Your task to perform on an android device: Forward the zomato mail to the dbwscratch.test.id3@gmail.com
Image 0: 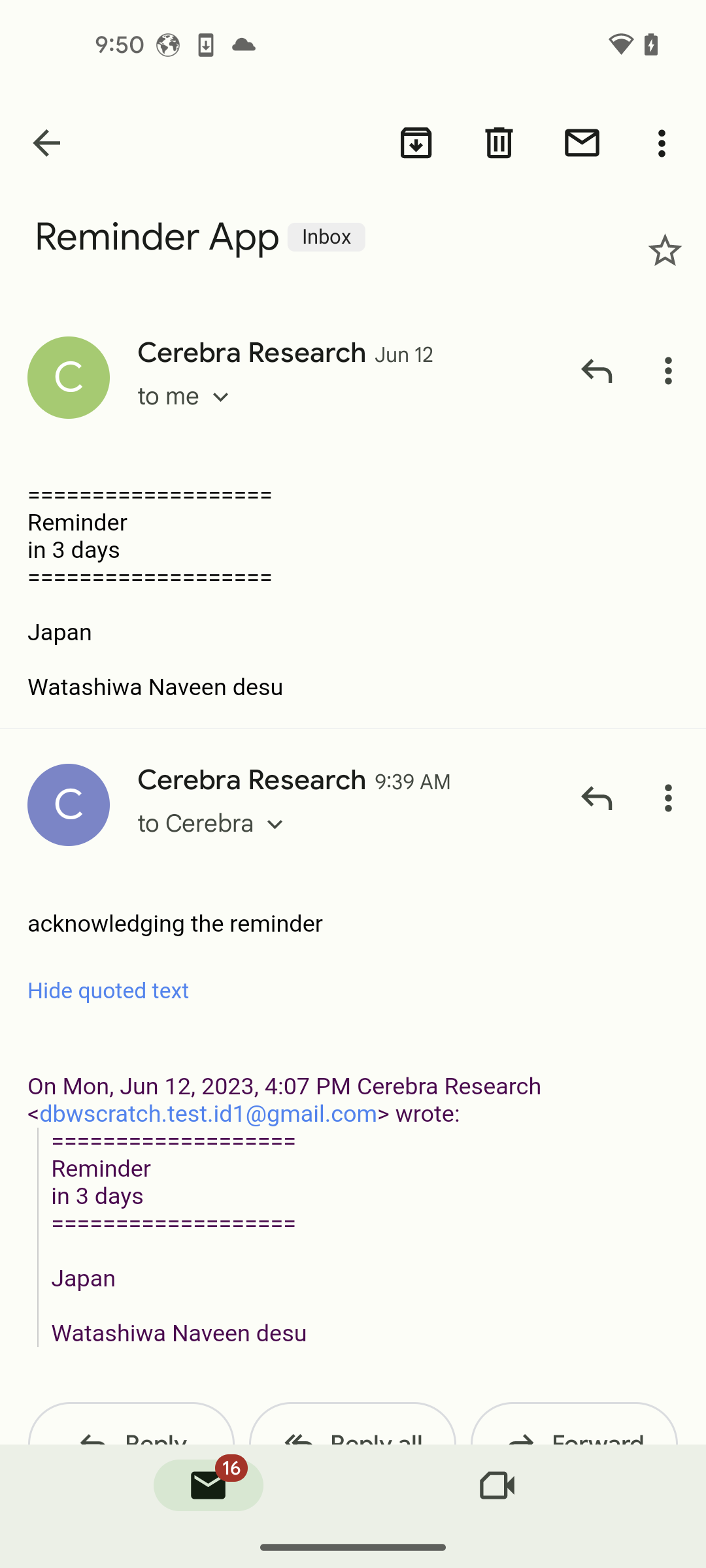
Go back to all mails
Step 0: press back button
Image 1: 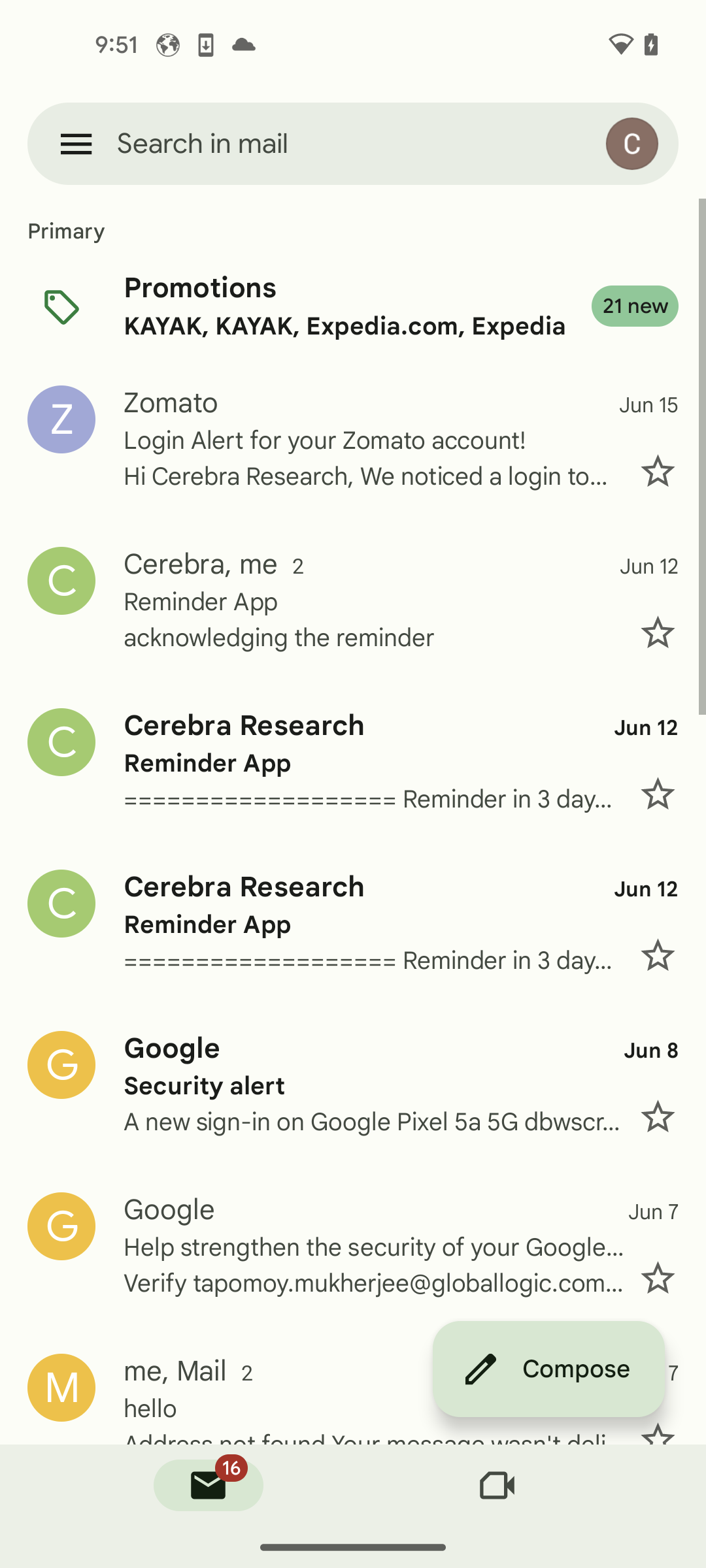
click on Zomato mail
Step 1: click (364, 402)
Image 2: 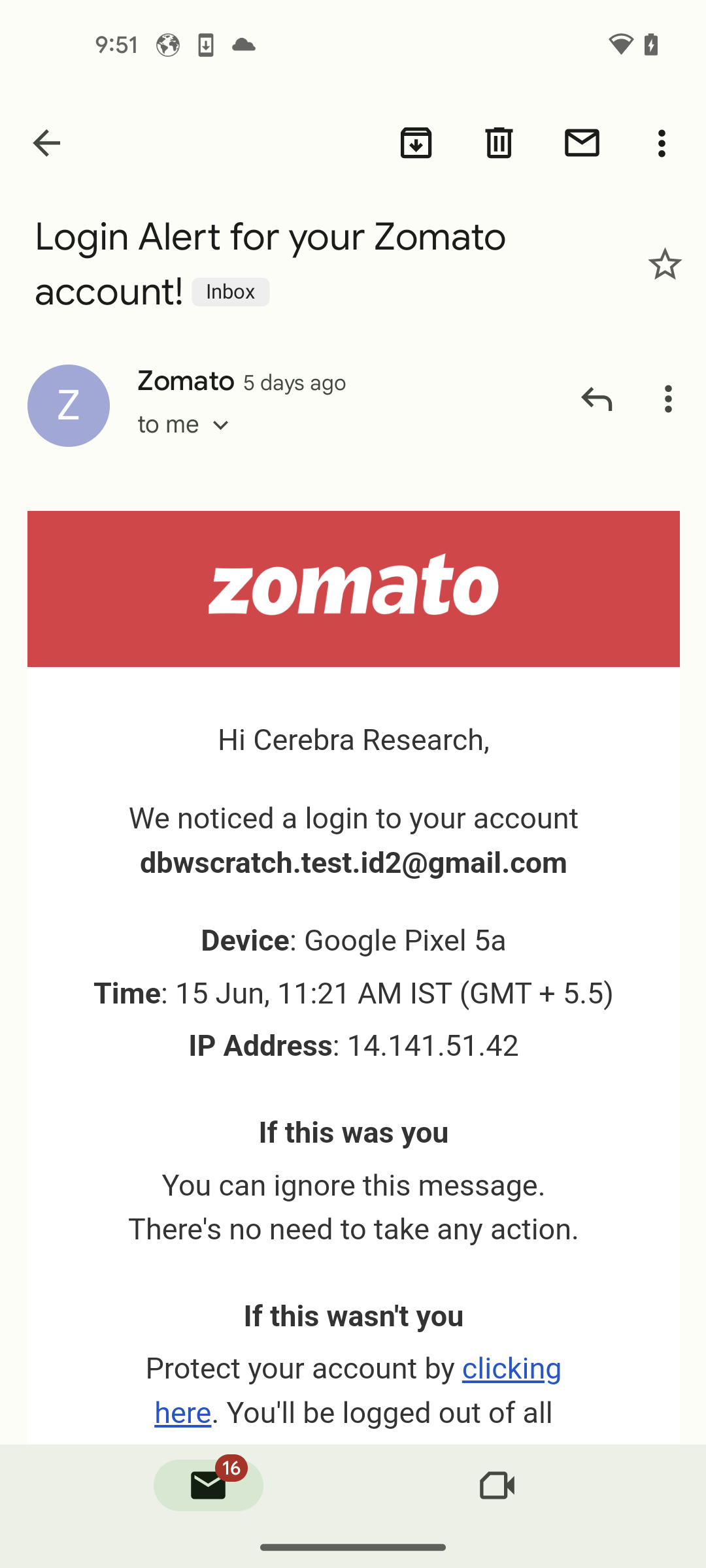
click on 3 dot icon
Step 2: click (671, 399)
Image 3: 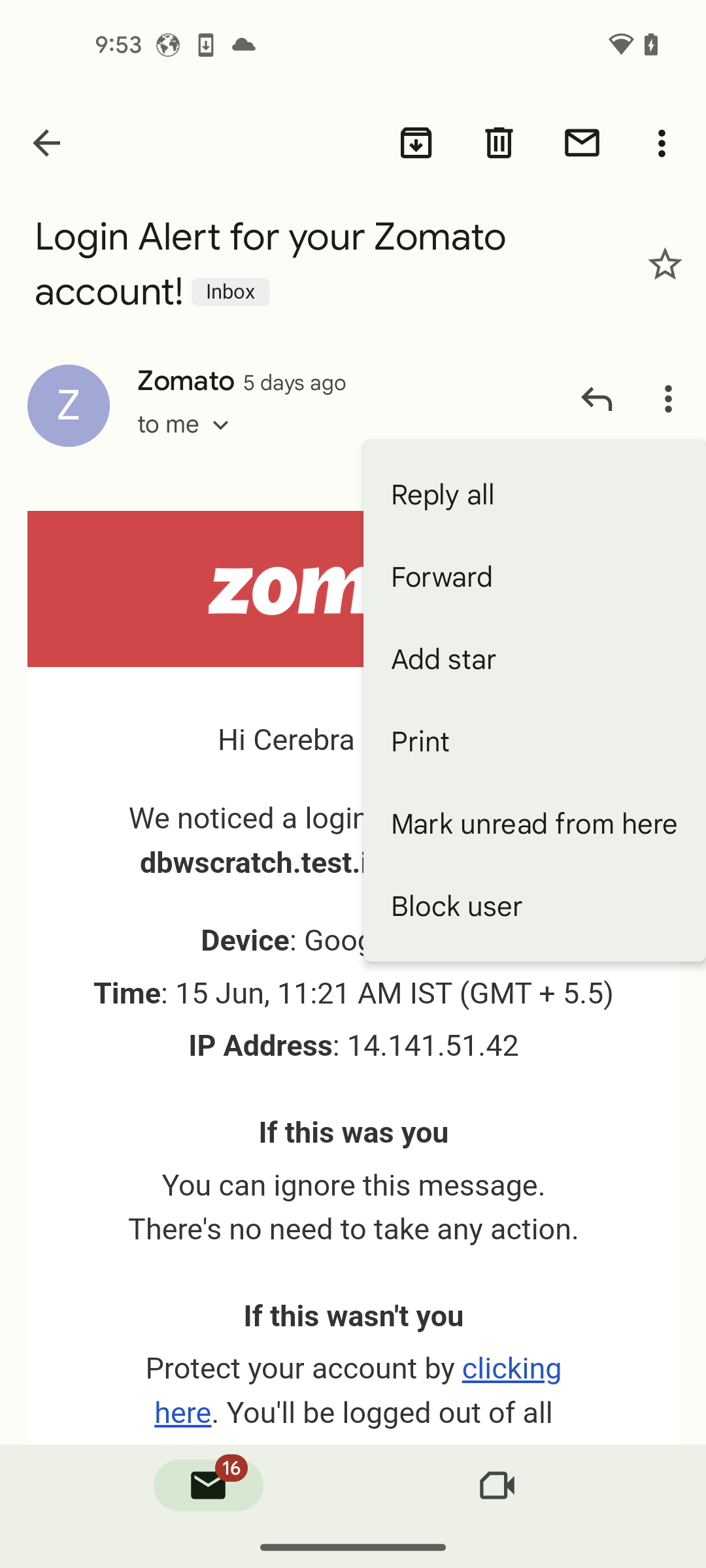
click on forward 
Step 3: click (535, 577)
Image 4: 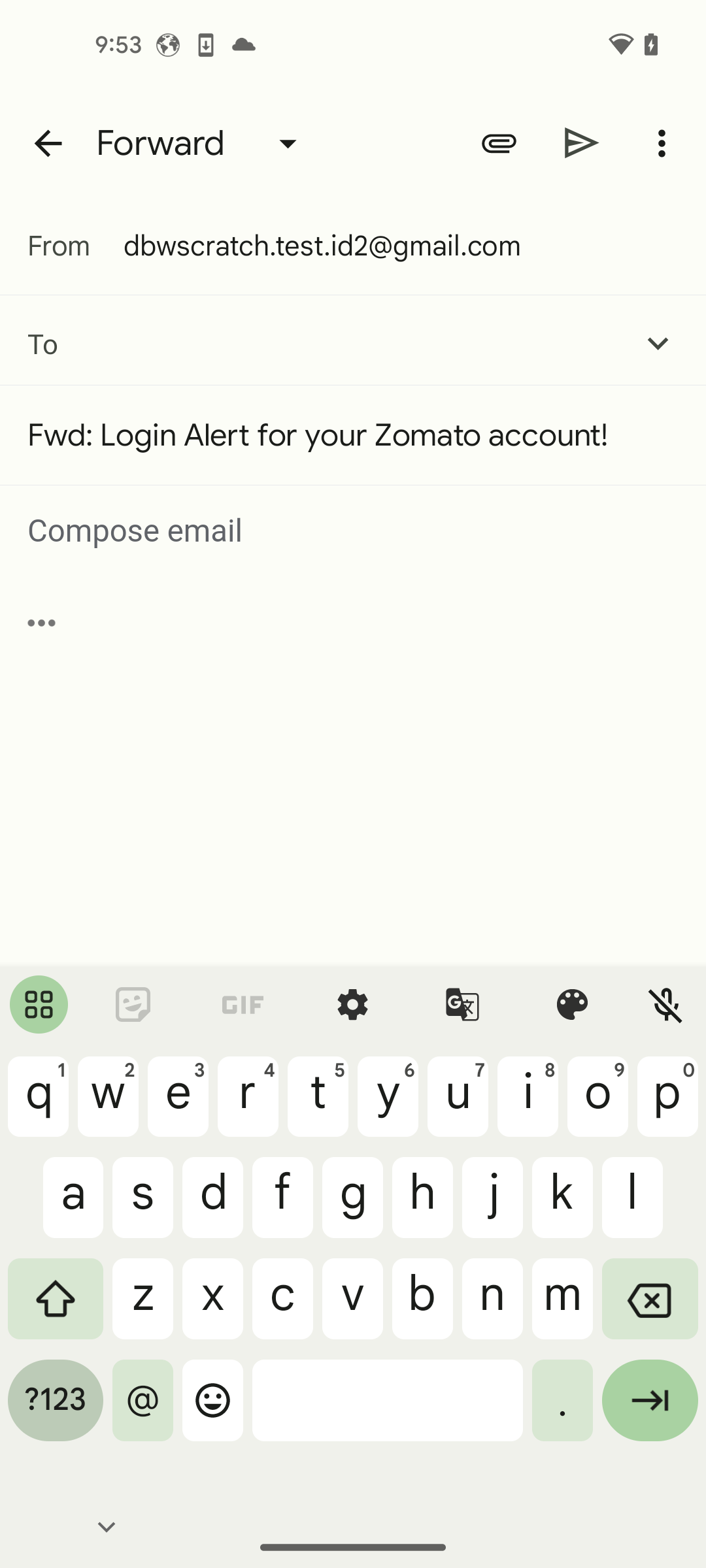
click on To to enter the email address
Step 4: click (351, 343)
Image 5: 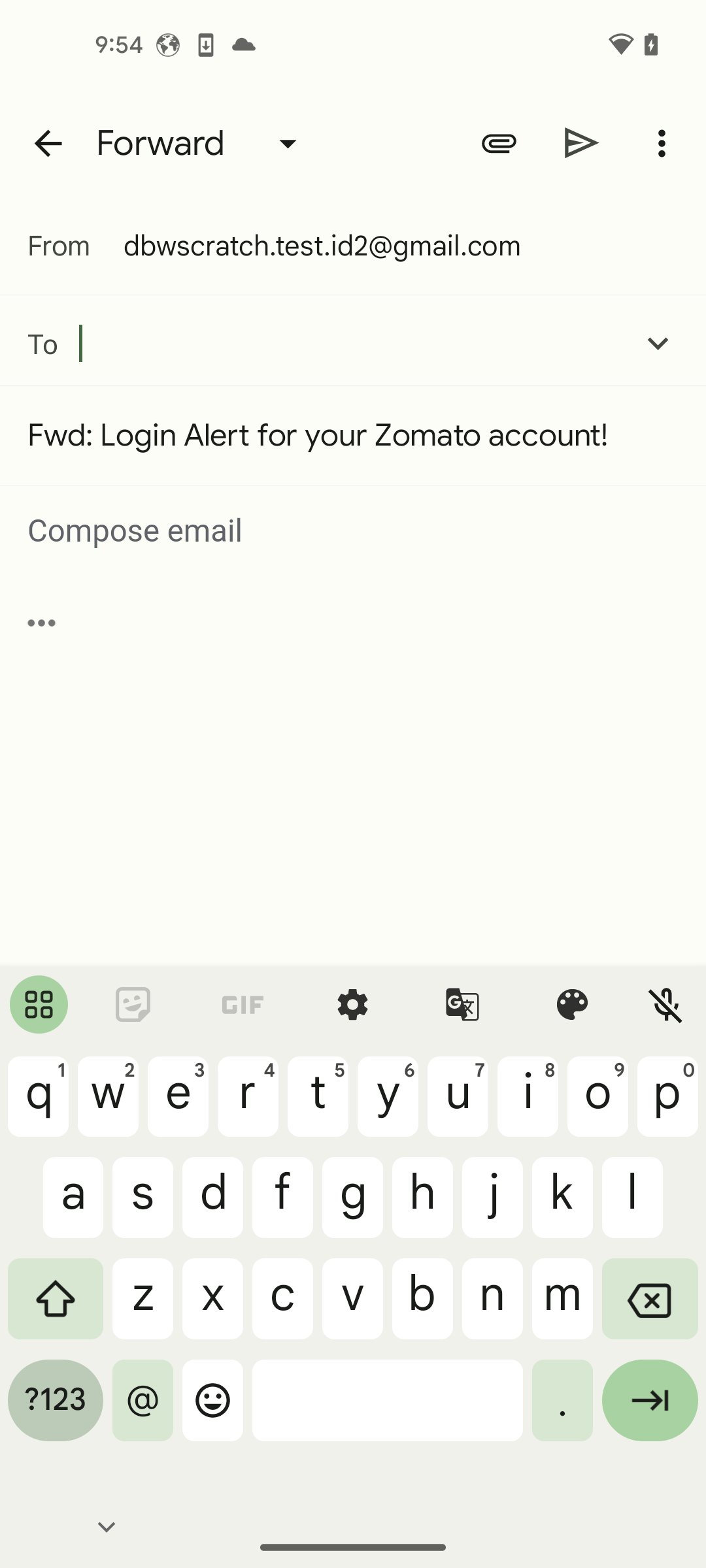
enter receiver email address dbwscratch.test.id3@gmail.com
Step 5: type "dbwscratch.test.id3@gmail.com"
Image 6: 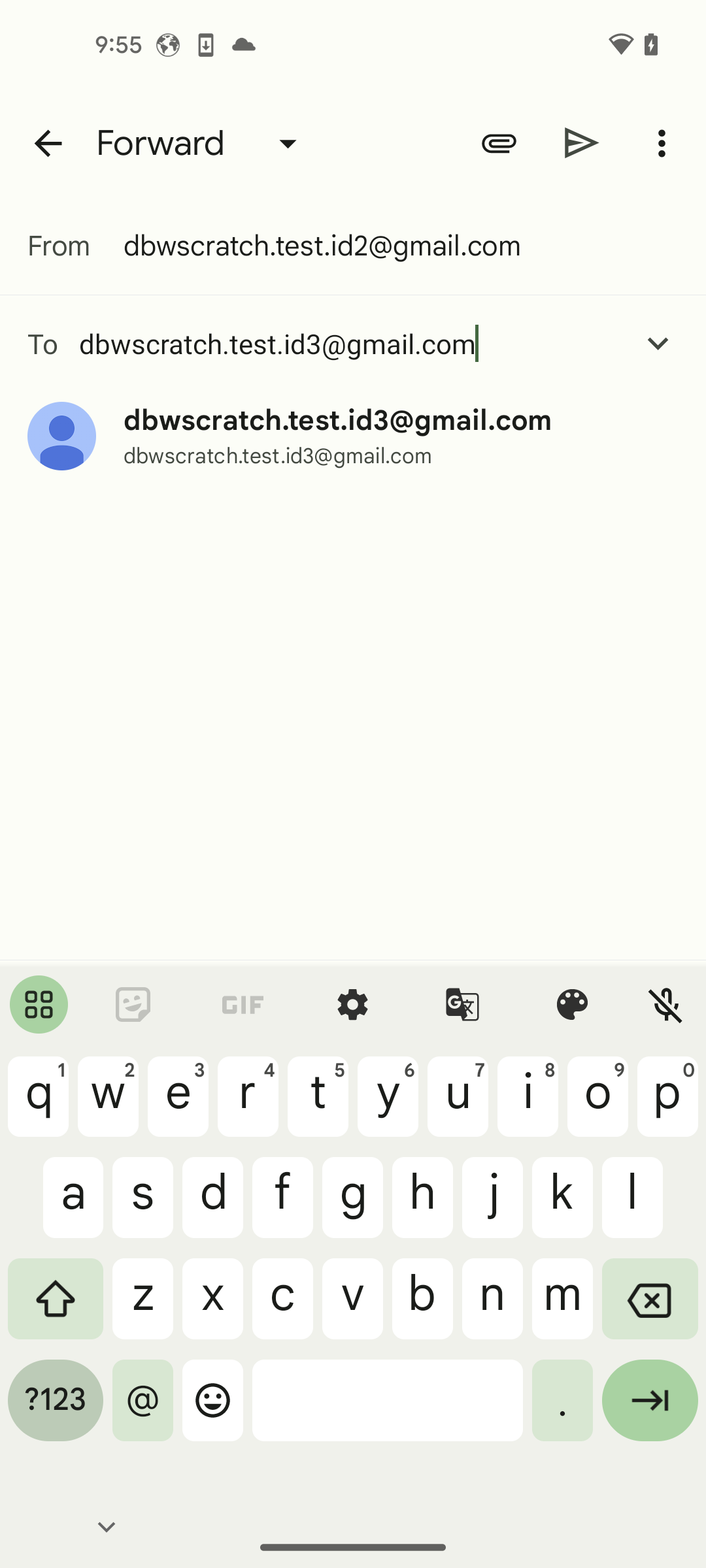
select dbwscratch.test.id3@gmail.com email address
Step 6: click (337, 420)
Image 7: 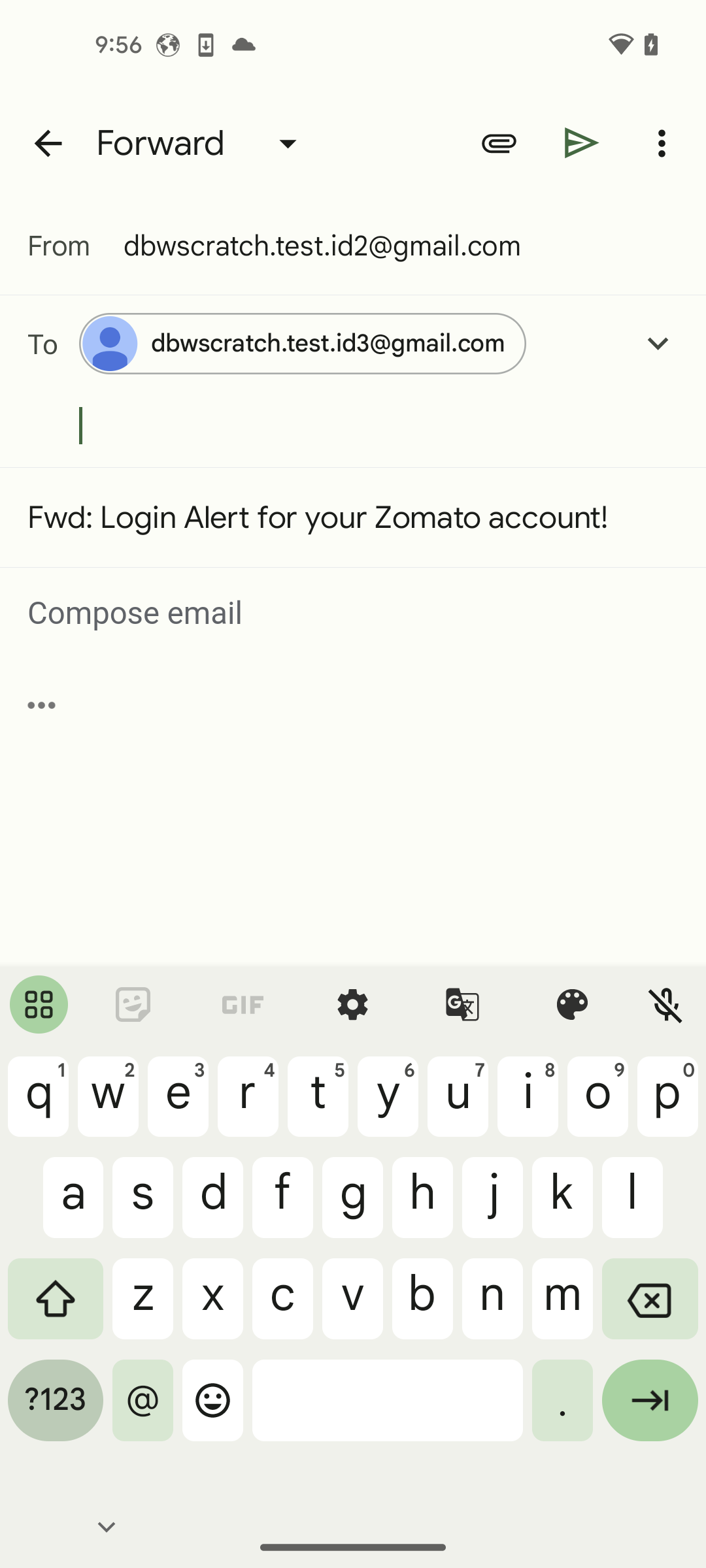
click on send icon
Step 7: click (582, 142)